Your task to perform on an android device: Get the timetable of the buses that include one bagage with a good rating from Sao Paulo to Rio de Janeiro by using the INFOBUS app.
Image 0: 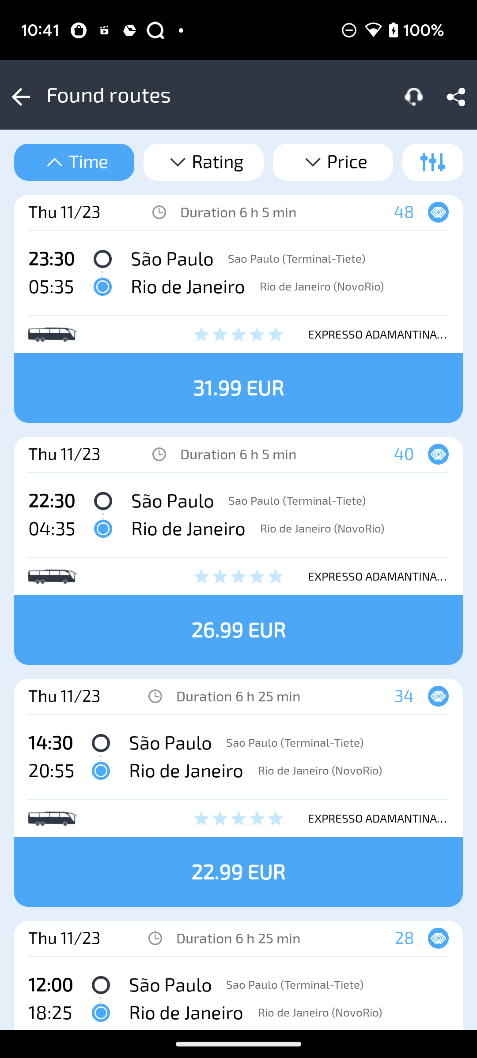
Click on the Filter icon 
Step 0: click (434, 165)
Image 1: 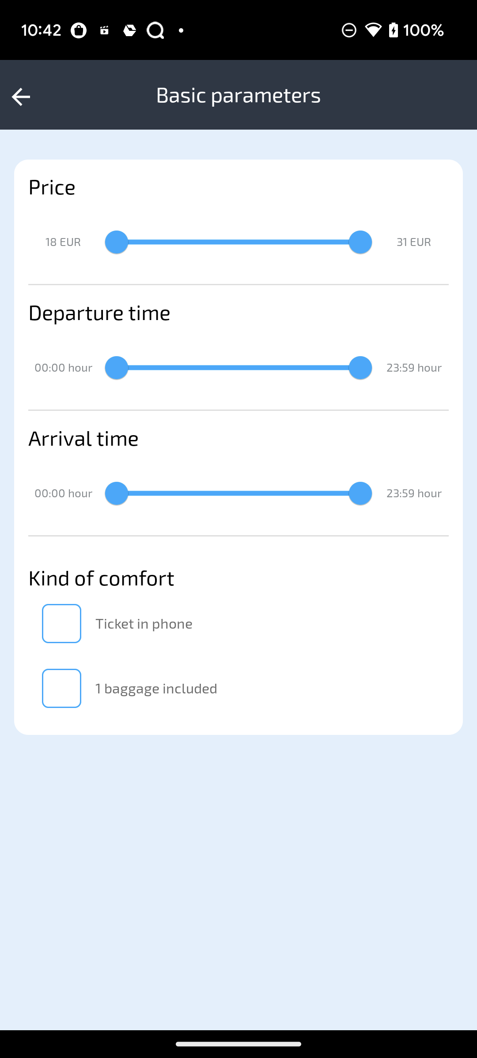
select 1 baggage included in Kind of comfort
Step 1: click (53, 699)
Image 2: 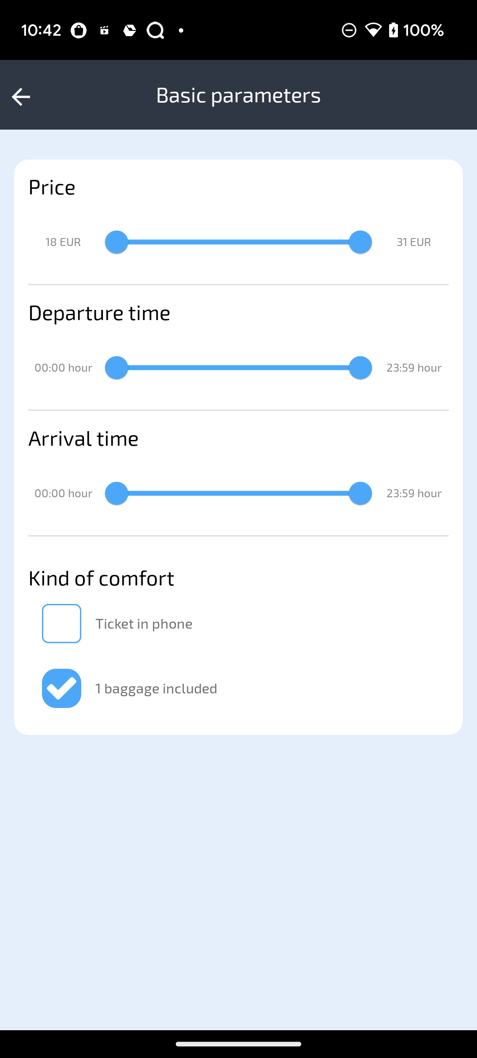
go back to the previous page
Step 2: press back button
Image 3: 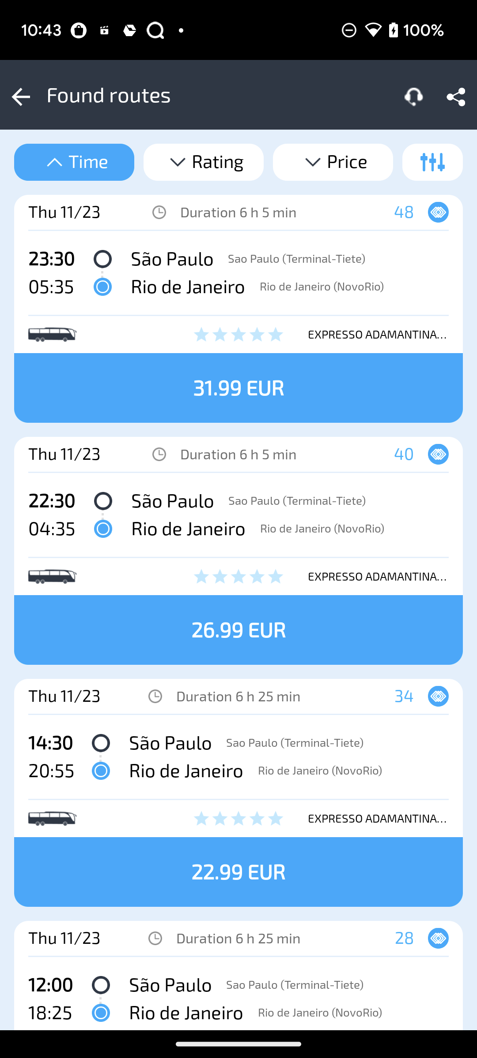
Click on the Rating Filter
Step 3: click (217, 161)